Your task to perform on an android device: Open All Trails app, search for trails near 98105, make sure to sort by distance up to 40 miles and set the difficulty filter to Hard
Image 0: 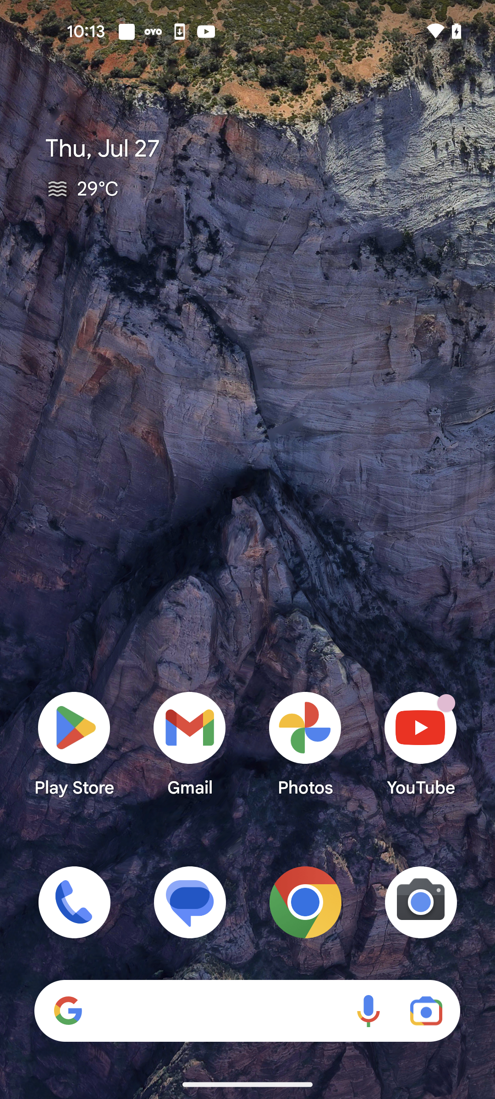
Open All Trails app
Step 0: open app "AllTrails"
Image 1: 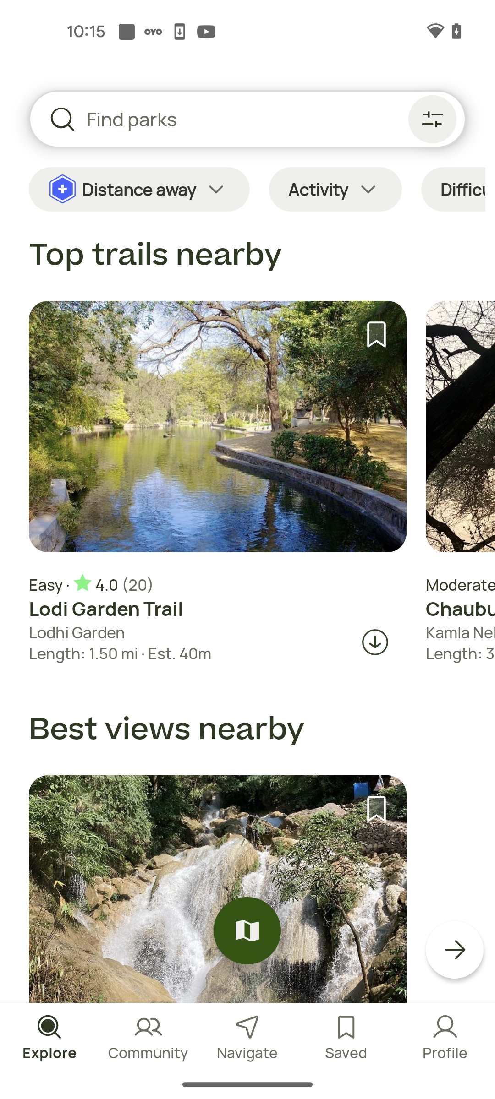
Go to the search bar
Step 1: click (265, 119)
Image 2: 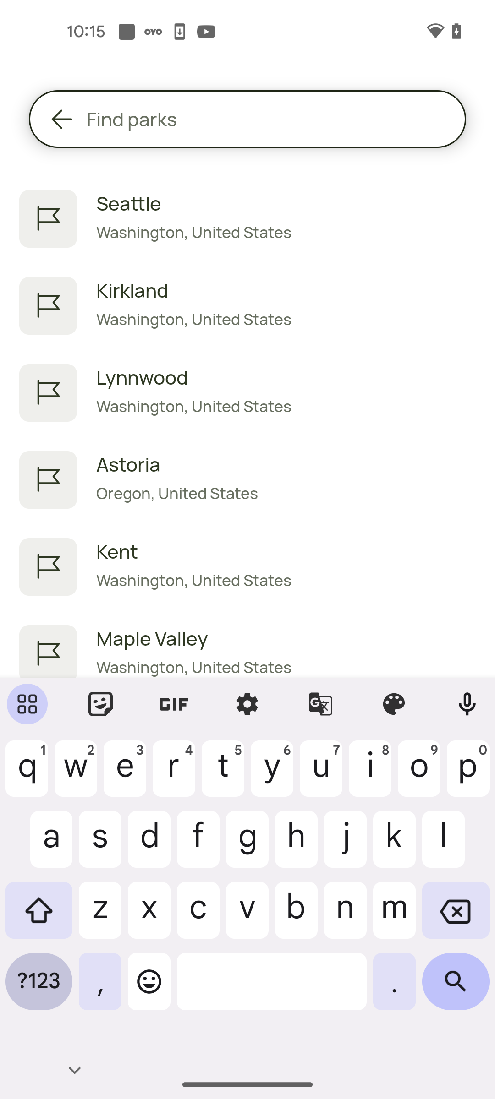
Search for trails near Zip Code 98105
Step 2: type "98105"
Image 3: 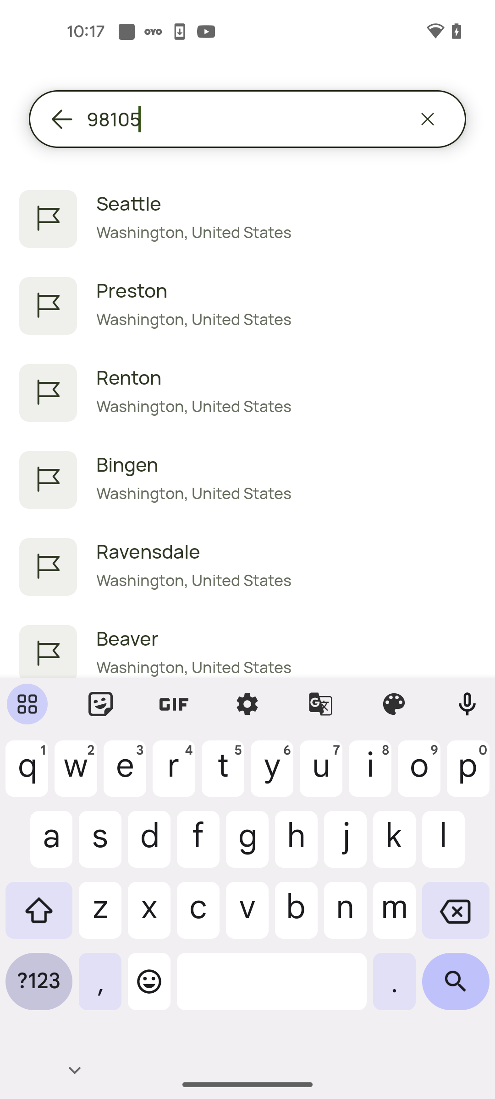
Click on the first search result
Step 3: click (286, 203)
Image 4: 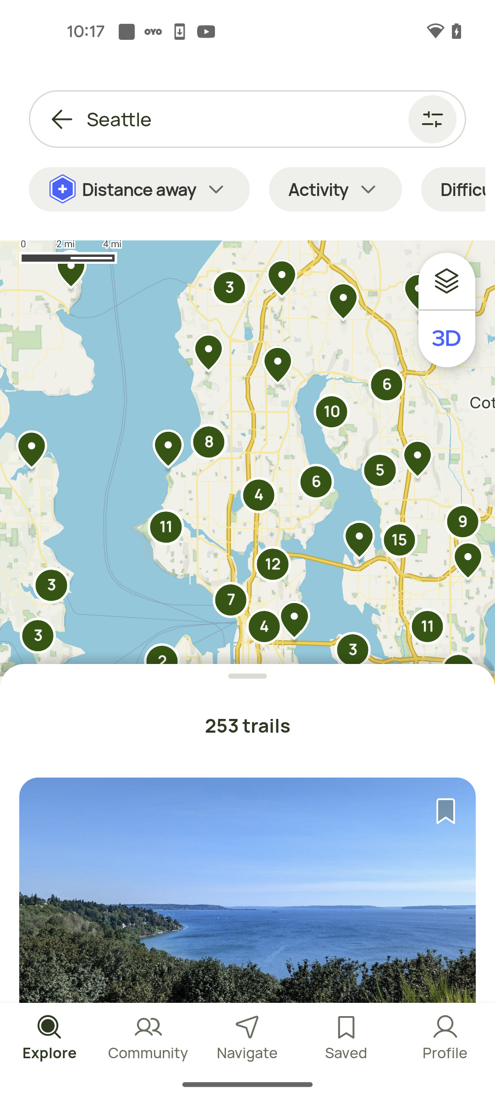
Click on the Filters icon at the top right corner of the screen
Step 4: click (433, 118)
Image 5: 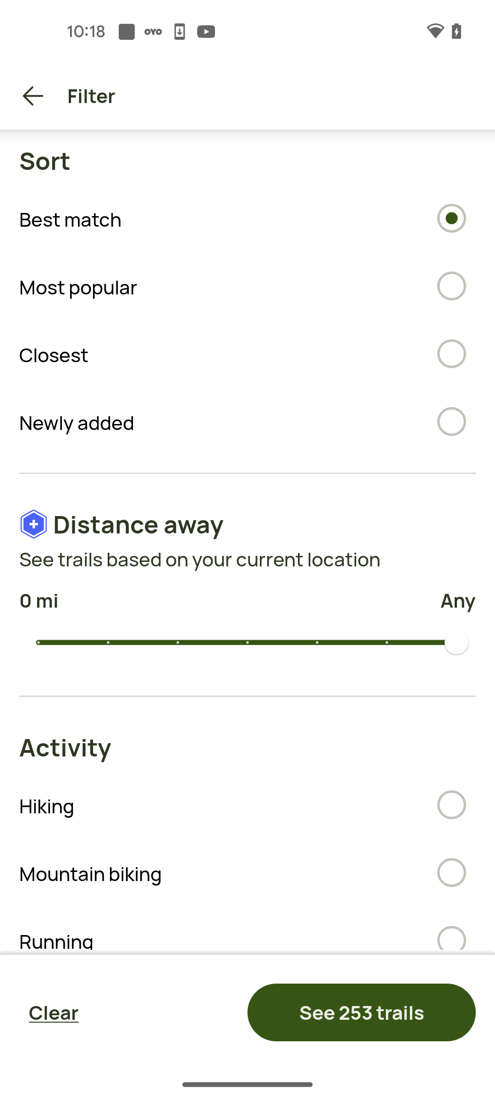
Set the trails distance up to 40 miles
Step 5: click (315, 640)
Image 6: 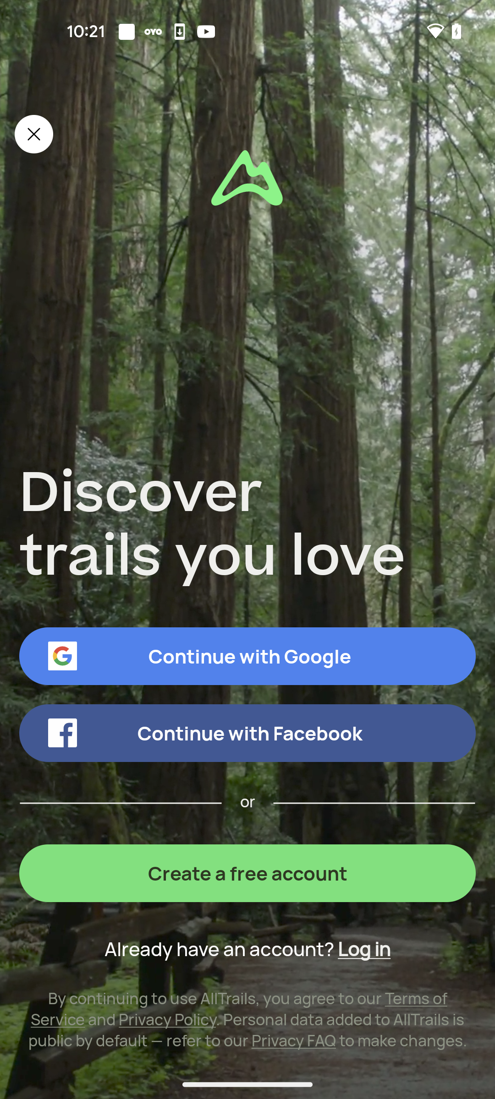
Click on the close icon at the top left corner of the screen
Step 6: click (33, 134)
Image 8: 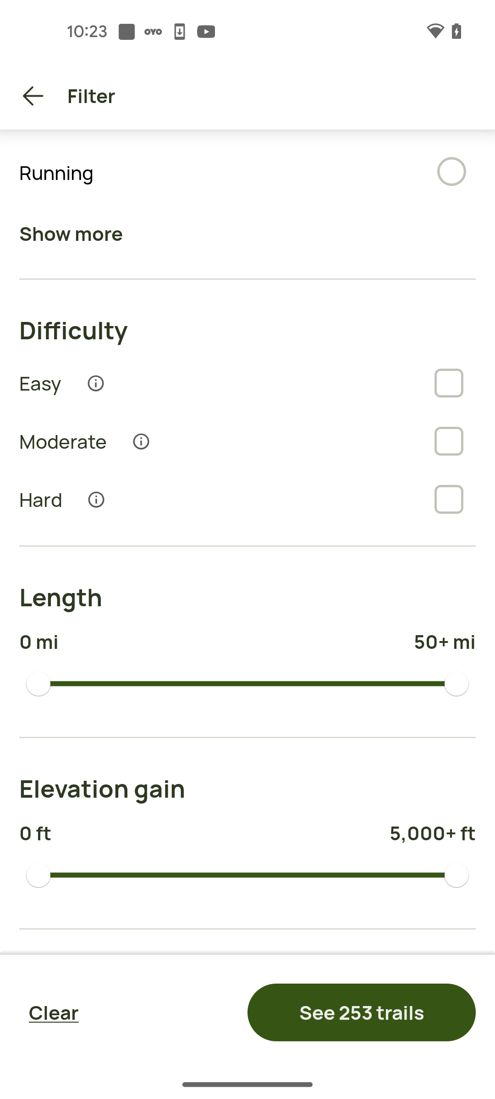
Select the Difficulty level as Hard
Step 8: click (447, 501)
Image 9: 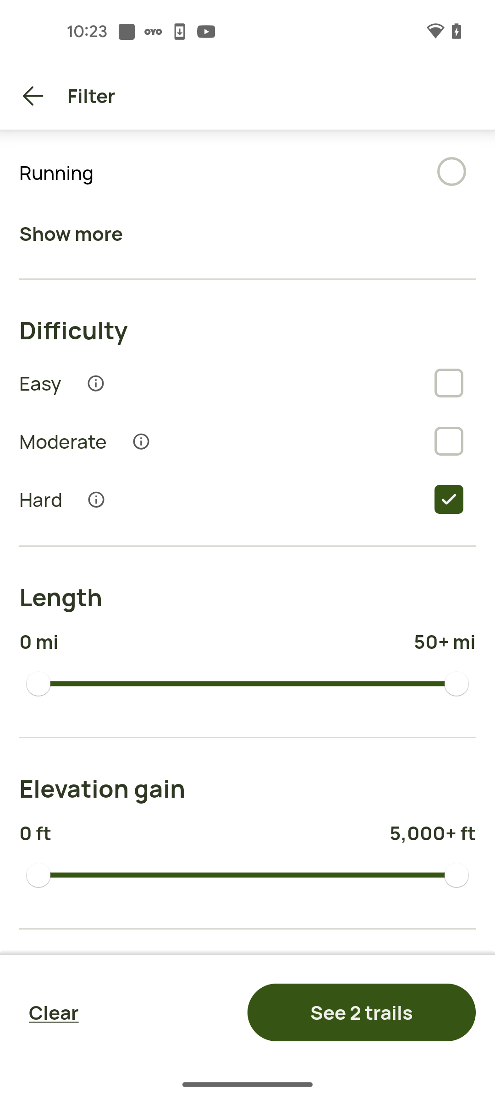
Click on the See 2 trails Option at the bottom right corner of the screen
Step 9: click (362, 1012)
Image 10: 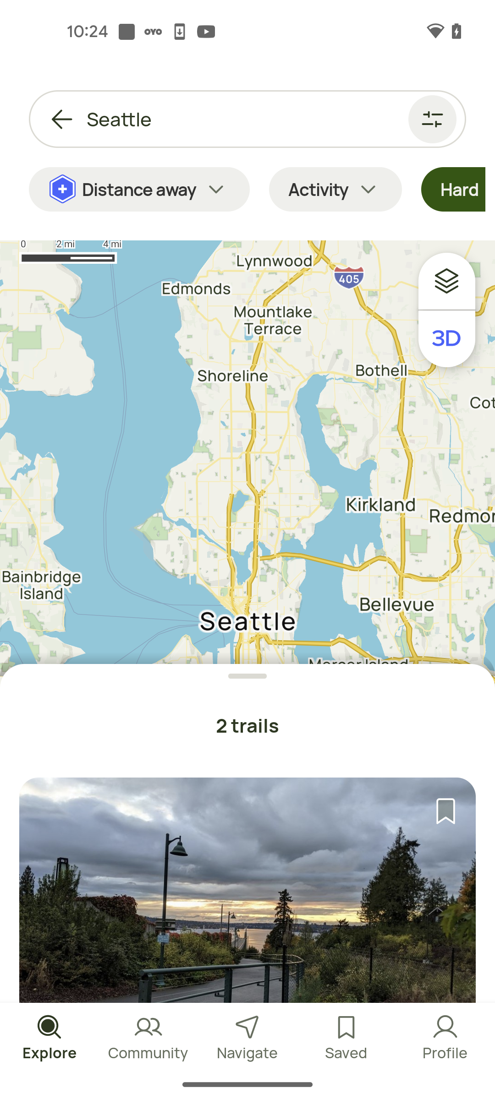
Swipe up to view more trails
Step 10: scroll down